Your task to perform on an android device: My old running shoes are no longer usable, so I want to use the Nike app to look for new running shoes.
Image 0: 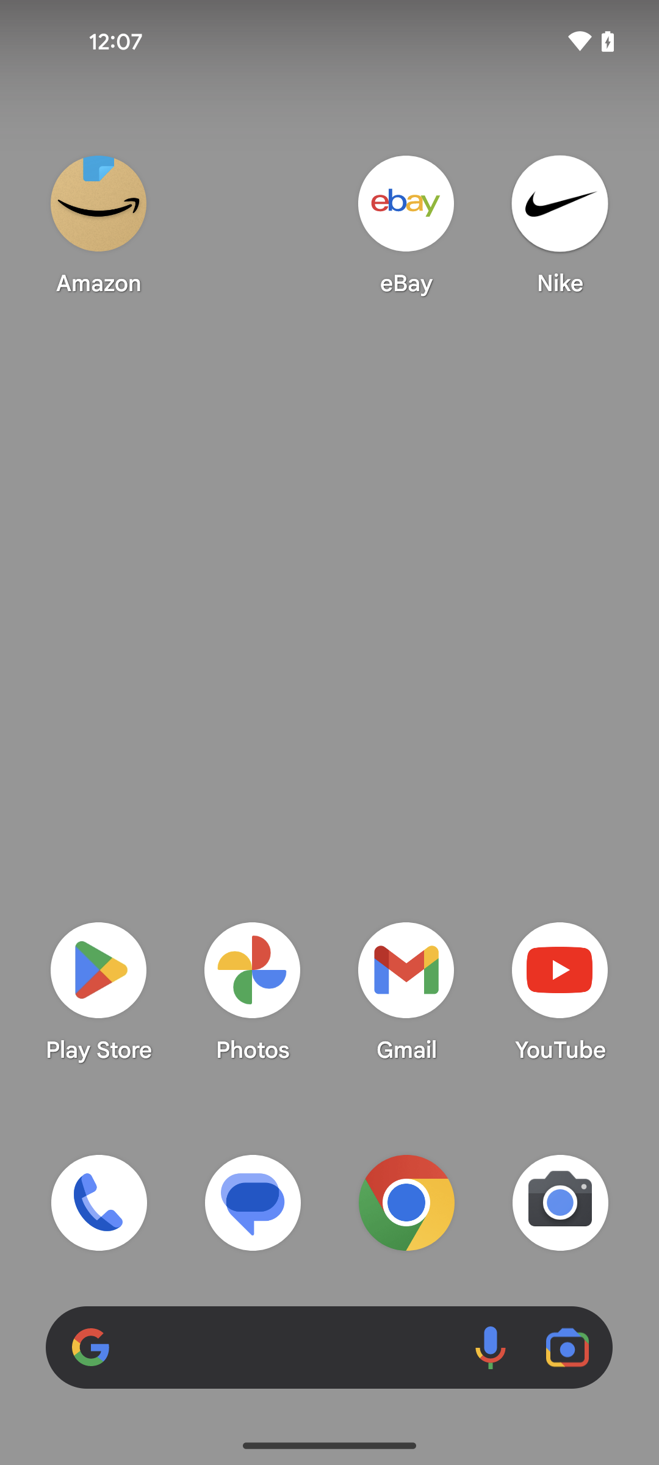
open the Nike app
Step 0: open app "Nike"
Image 2: 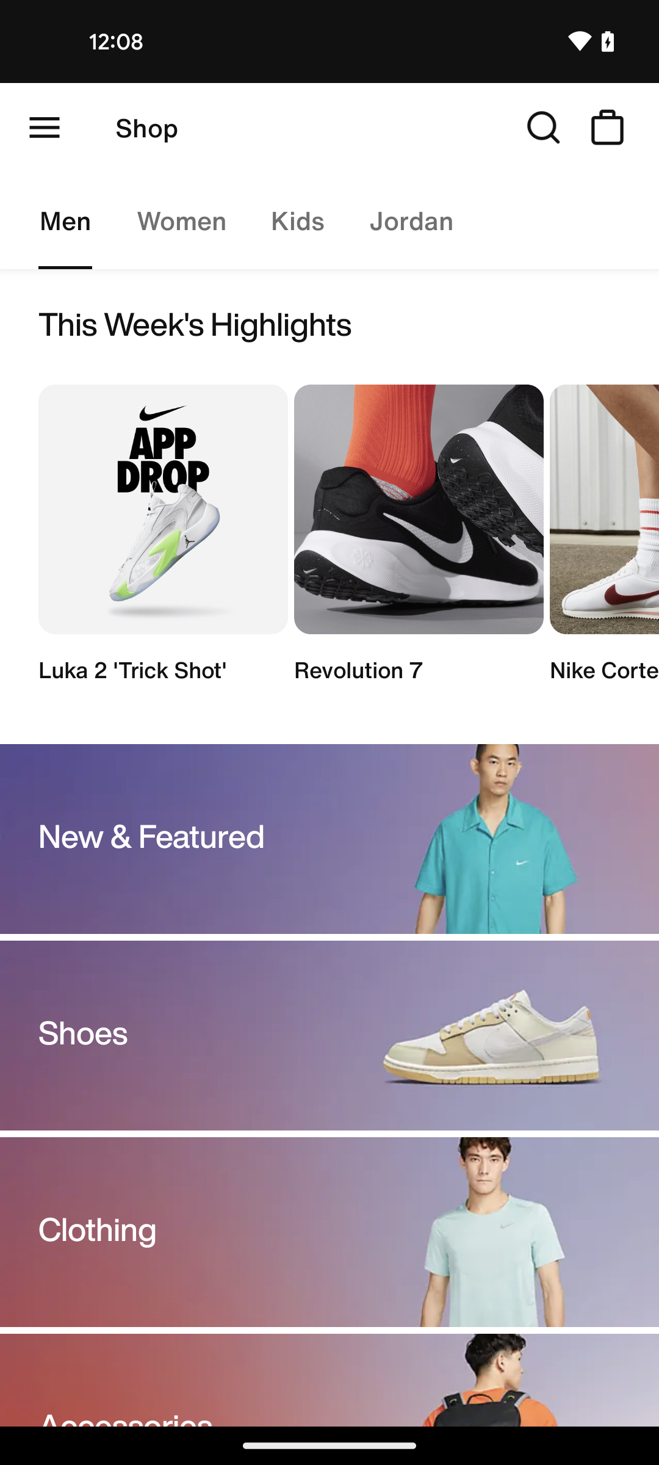
click on the search icon at the top of the screen
Step 2: click (543, 127)
Image 3: 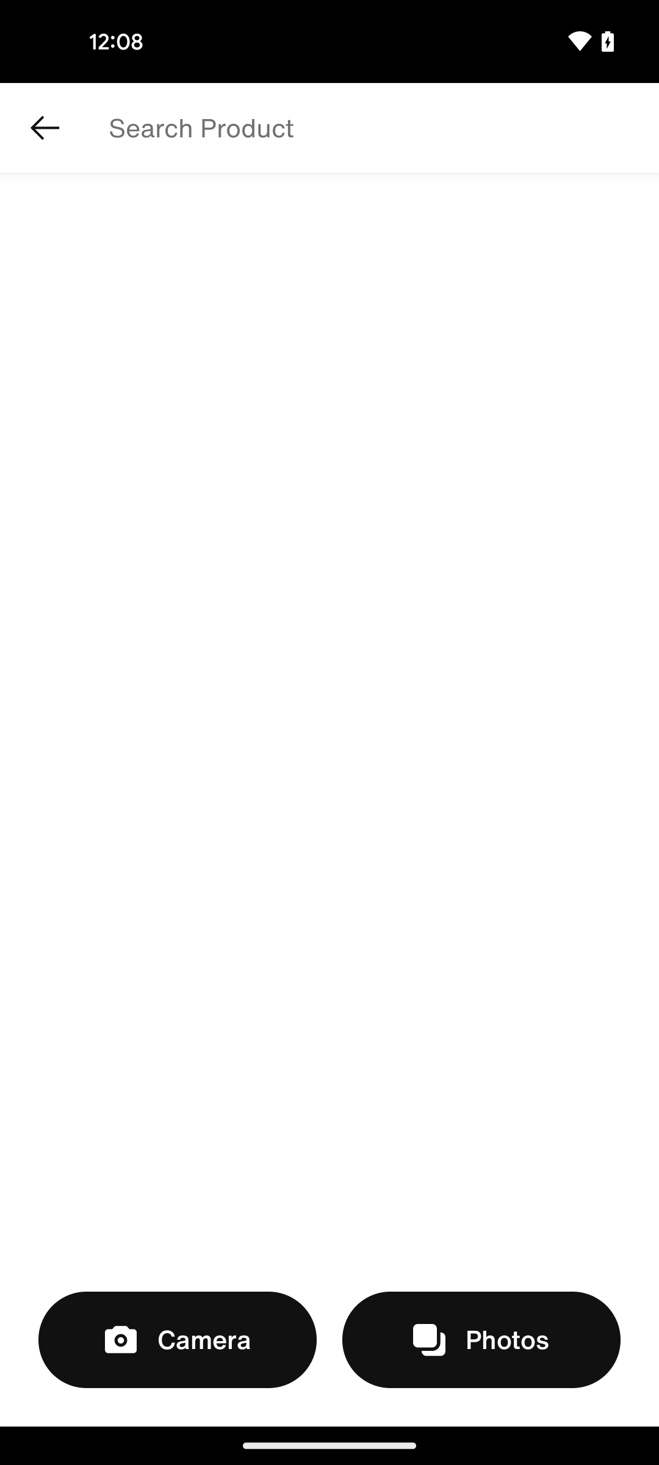
click on the search bar at the top of the screen
Step 3: click (381, 128)
Image 4: 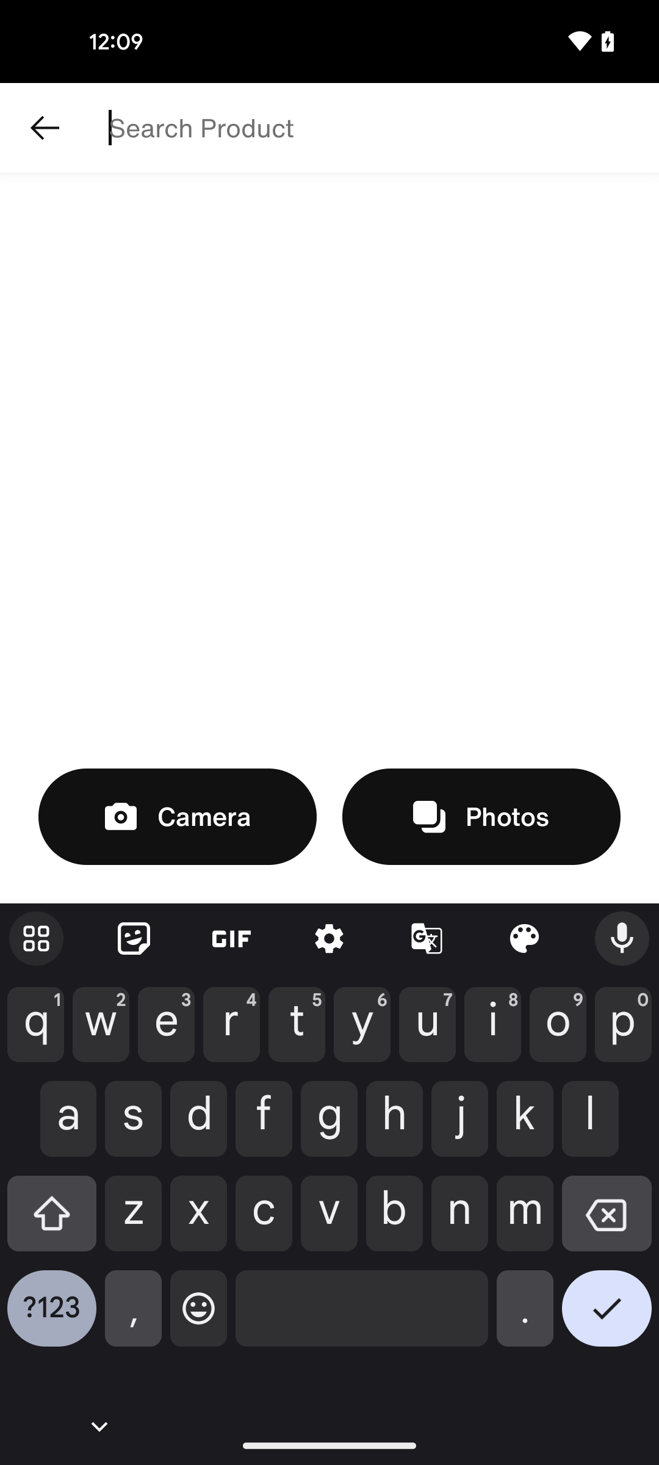
enter the product name Running Shoes
Step 4: type "Running Shoes"
Image 5: 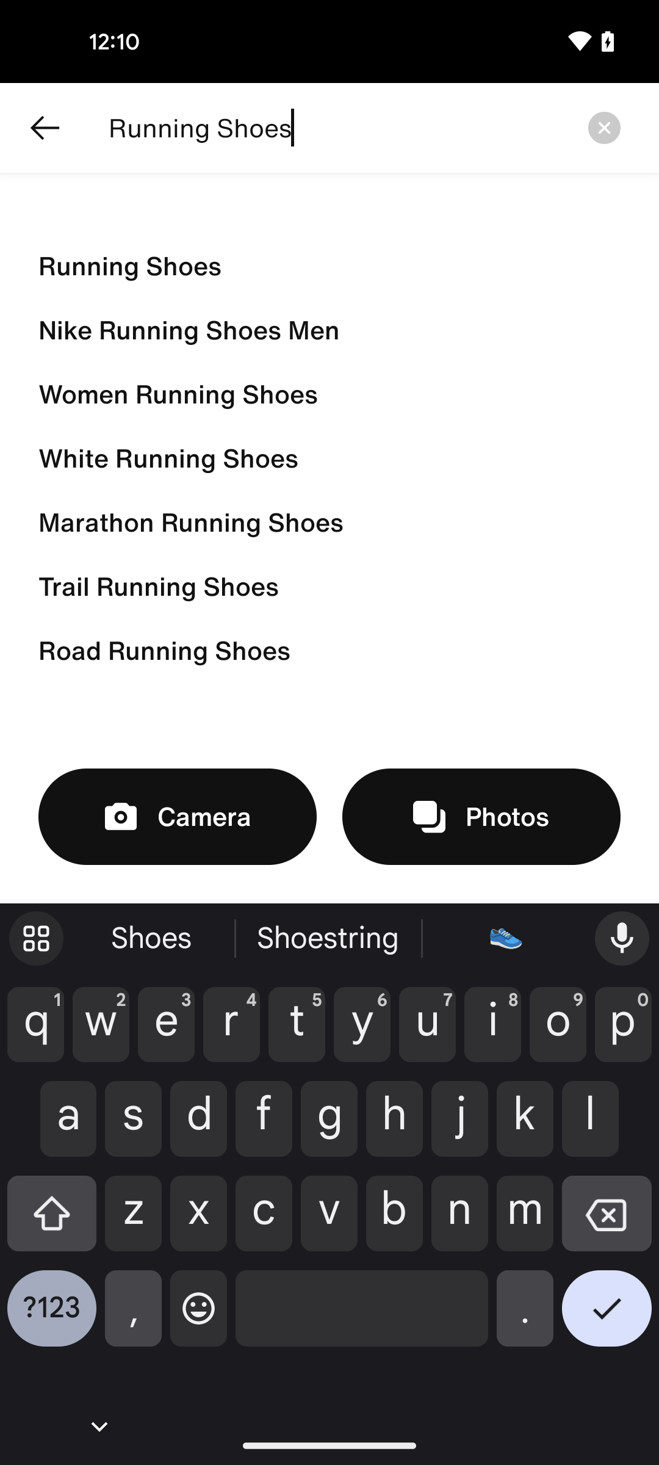
click on the tick icon at the bottom right corner of the screen
Step 5: click (607, 1317)